Your task to perform on an android device: I want to check all messages from Amelia Miller's chats because if there is a mistake in any message, I will correct it, so view all messages in Amelia Miller's chats in the Chat app.
Image 0: 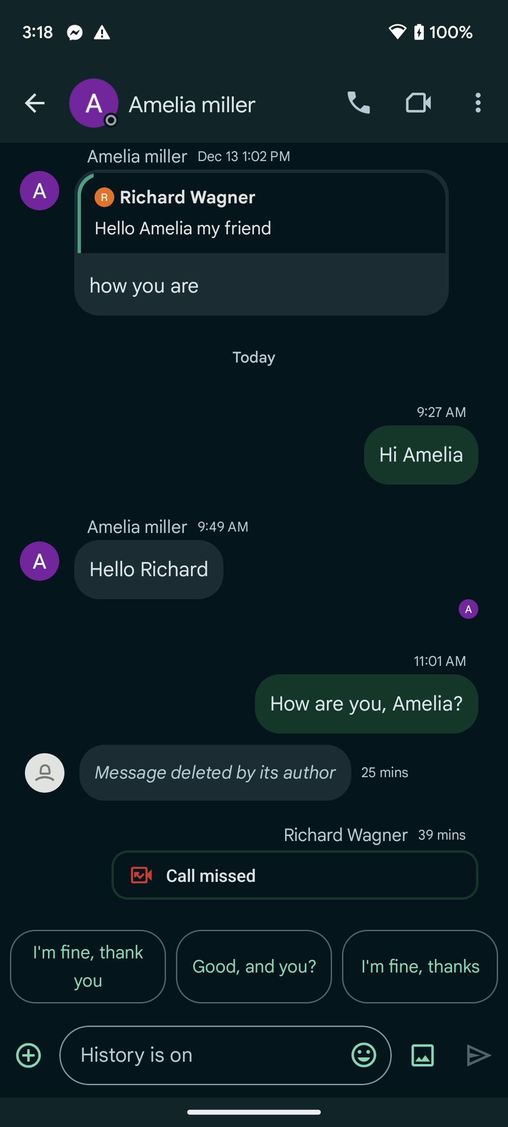
Scroll up to view all message of Amelia miller's chats.
Step 0: scroll up